Your task to perform on an android device: I want to check approximately how much time it took me to cook the food, so start the stopwatch for me on the clock app.
Image 0: 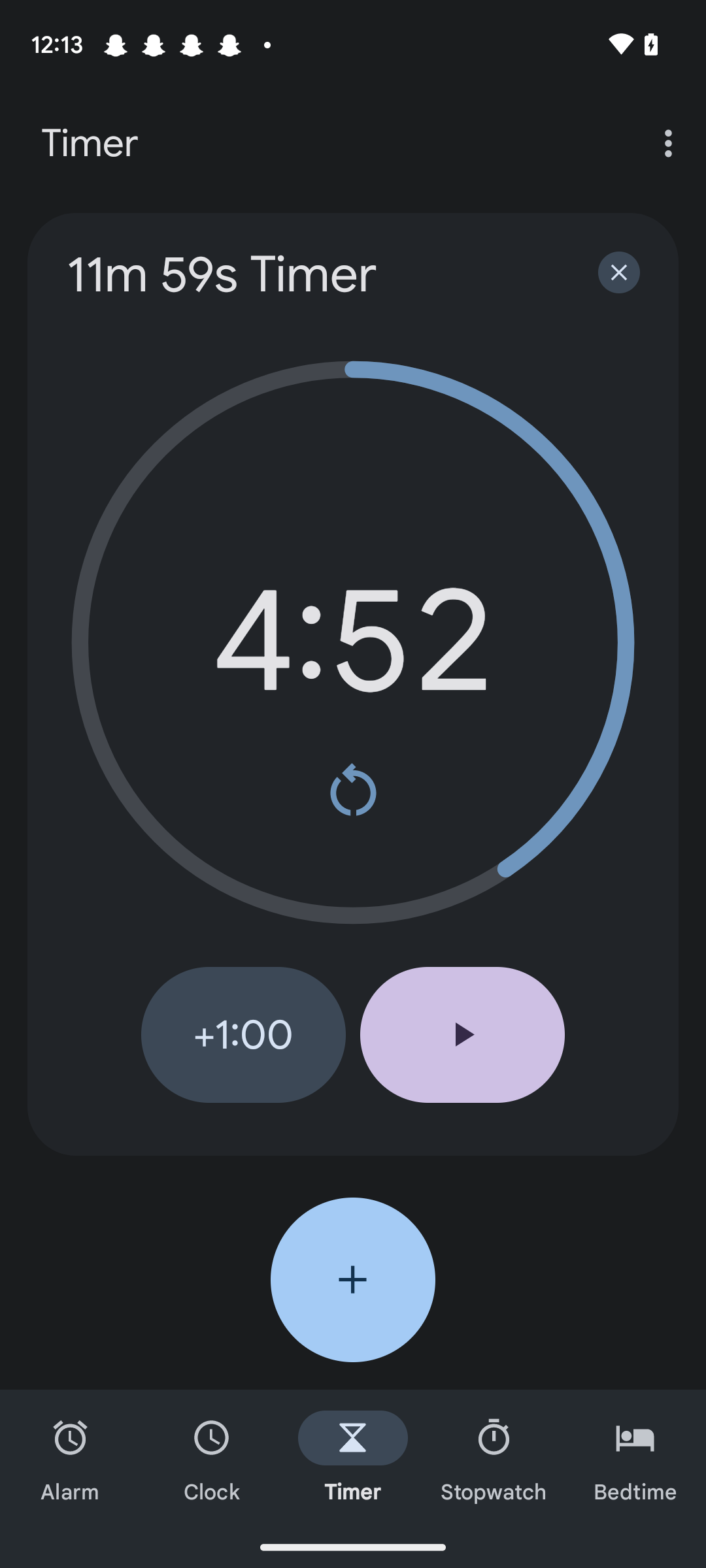
Click on the stopwatch Icon at the bottom.
Step 0: click (494, 1458)
Image 1: 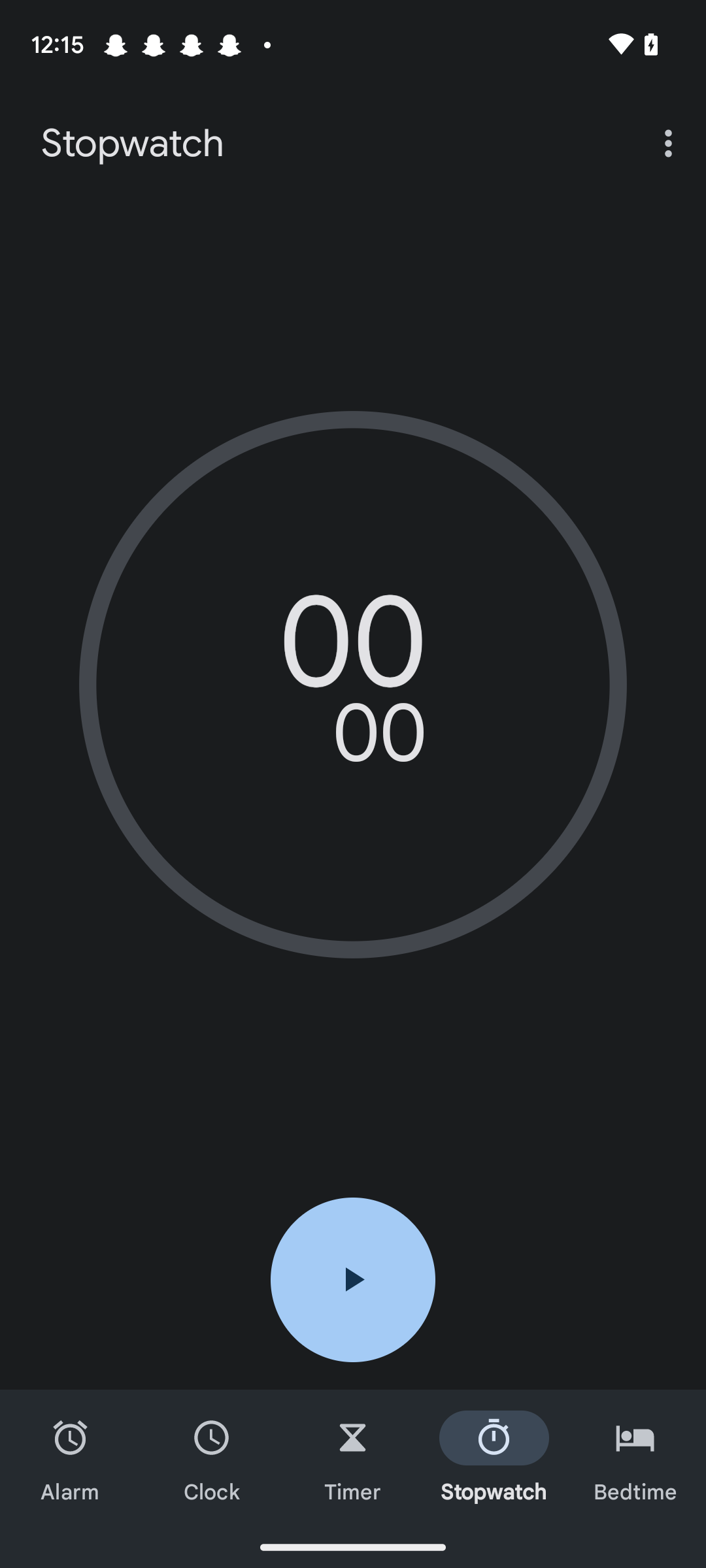
Click on the play Icon.
Step 1: click (353, 1279)